Your task to perform on an android device: I should aim to complete the learning within a month.
Image 0: 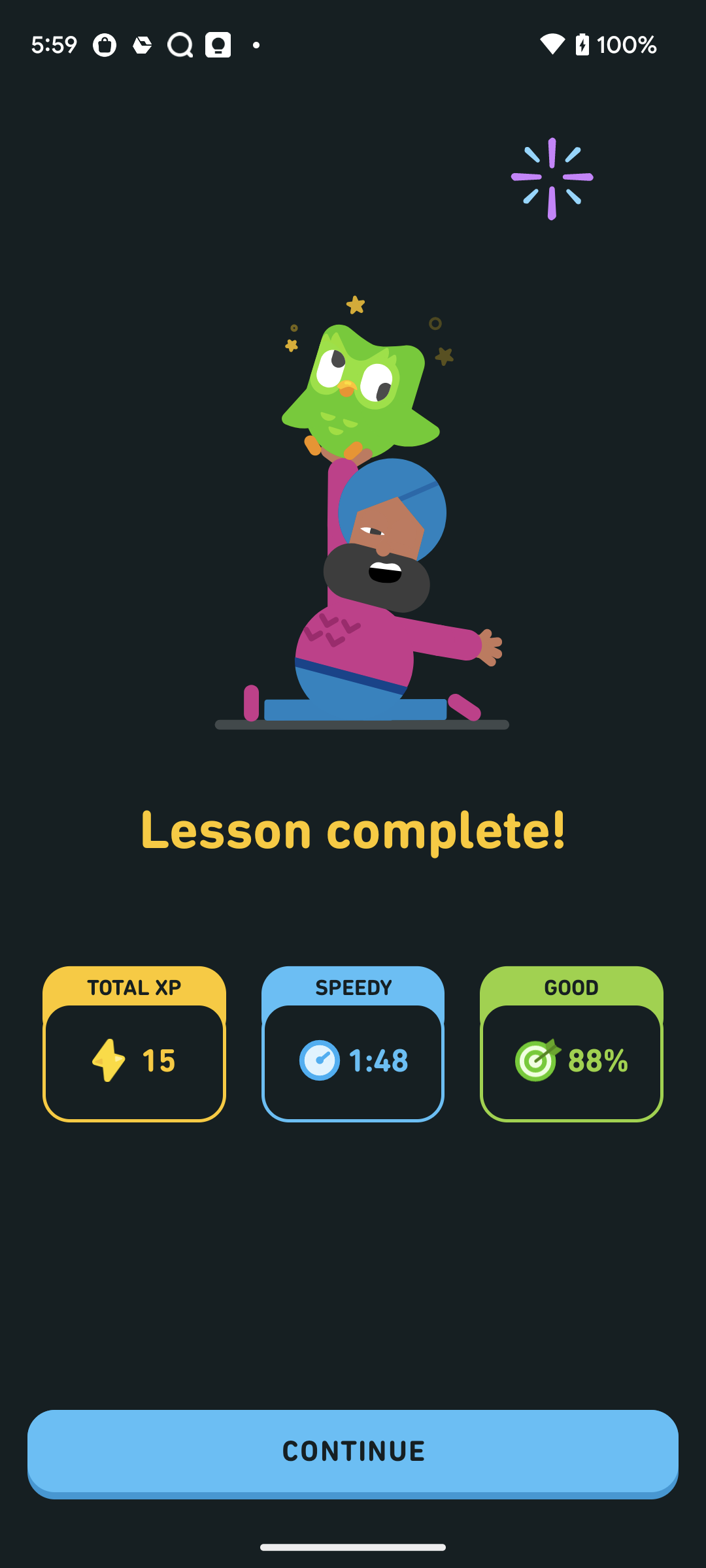
Click on the CONTINUE at the bottom of the screen
Step 0: click (353, 1454)
Image 1: 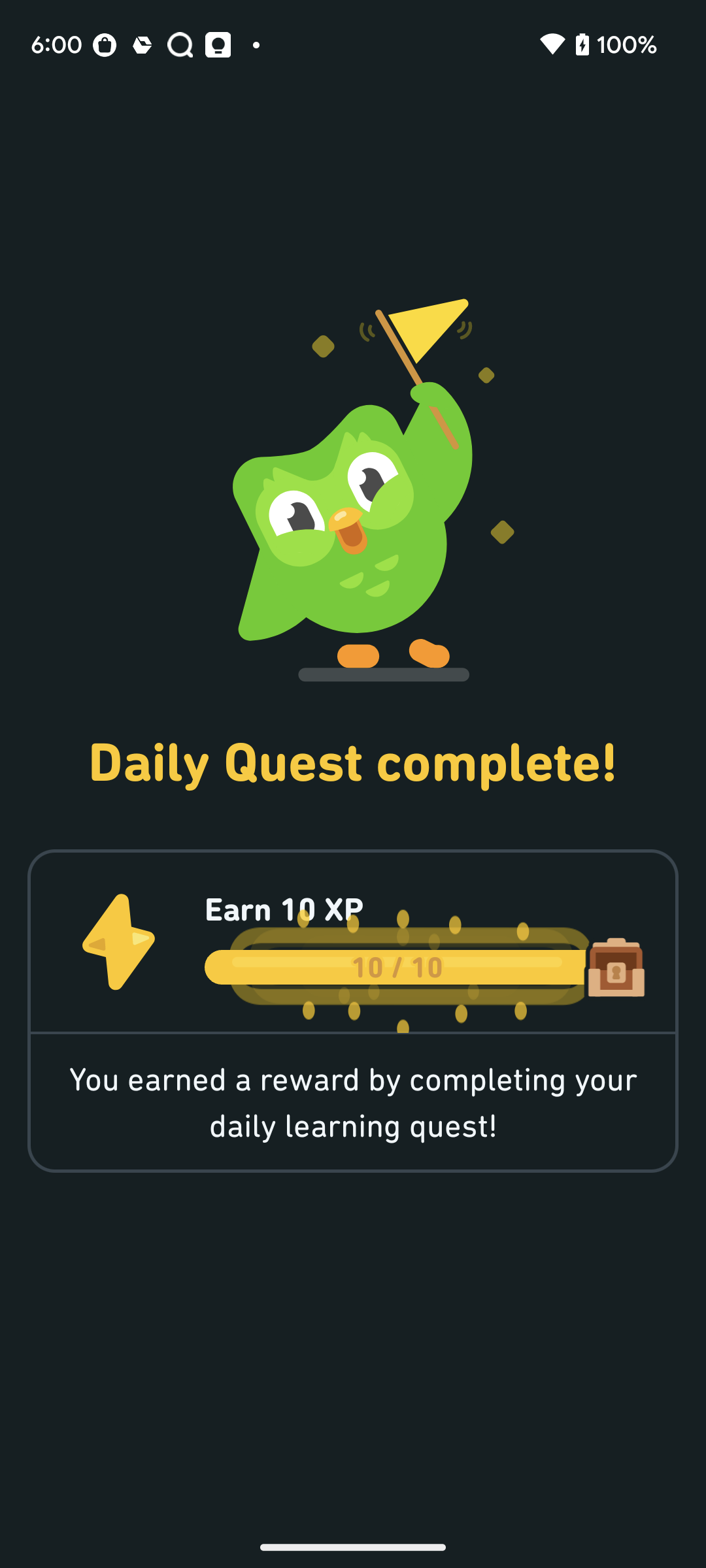
Click on the CONTINUE at the bottom of the screen
Step 1: wait
Image 2: 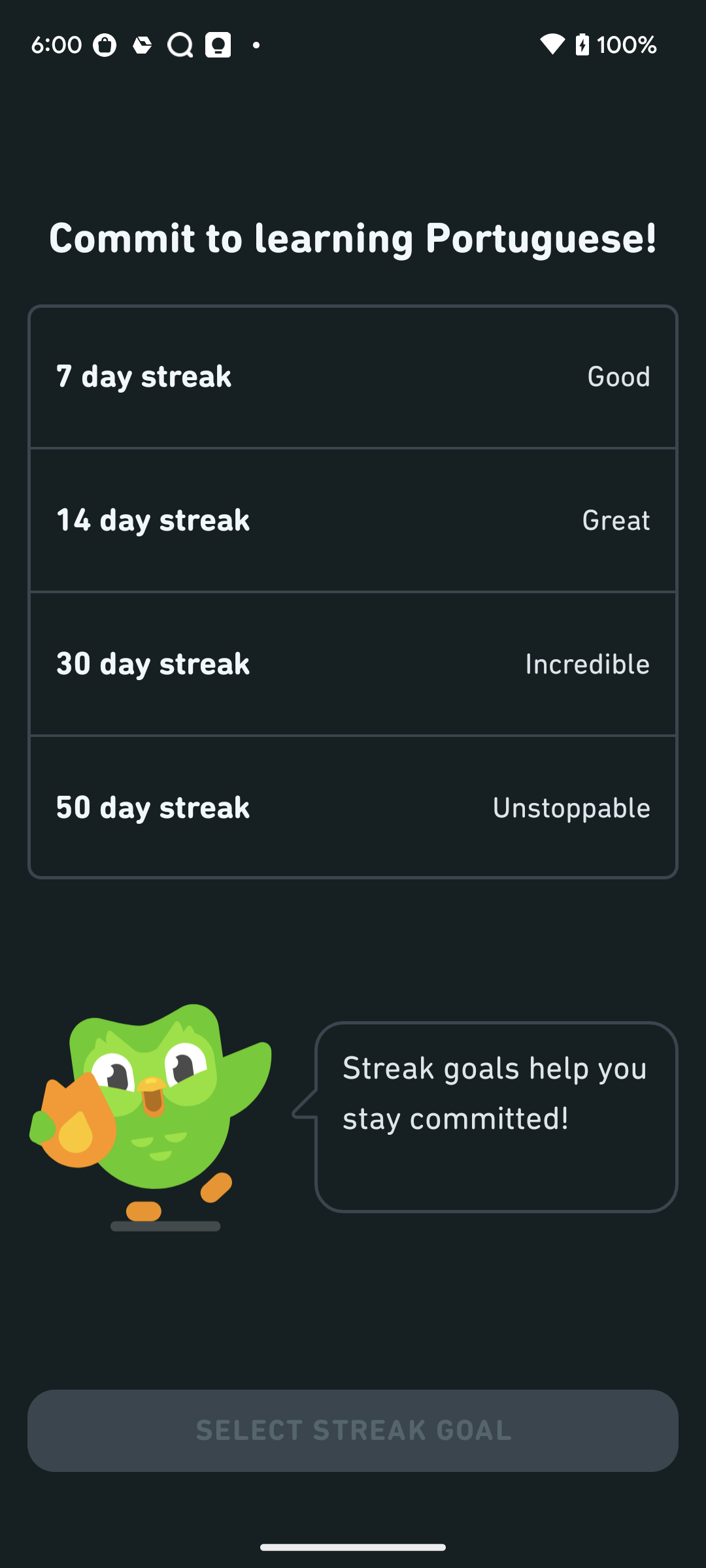
Click on the 30 day streek
Step 2: click (153, 663)
Image 3: 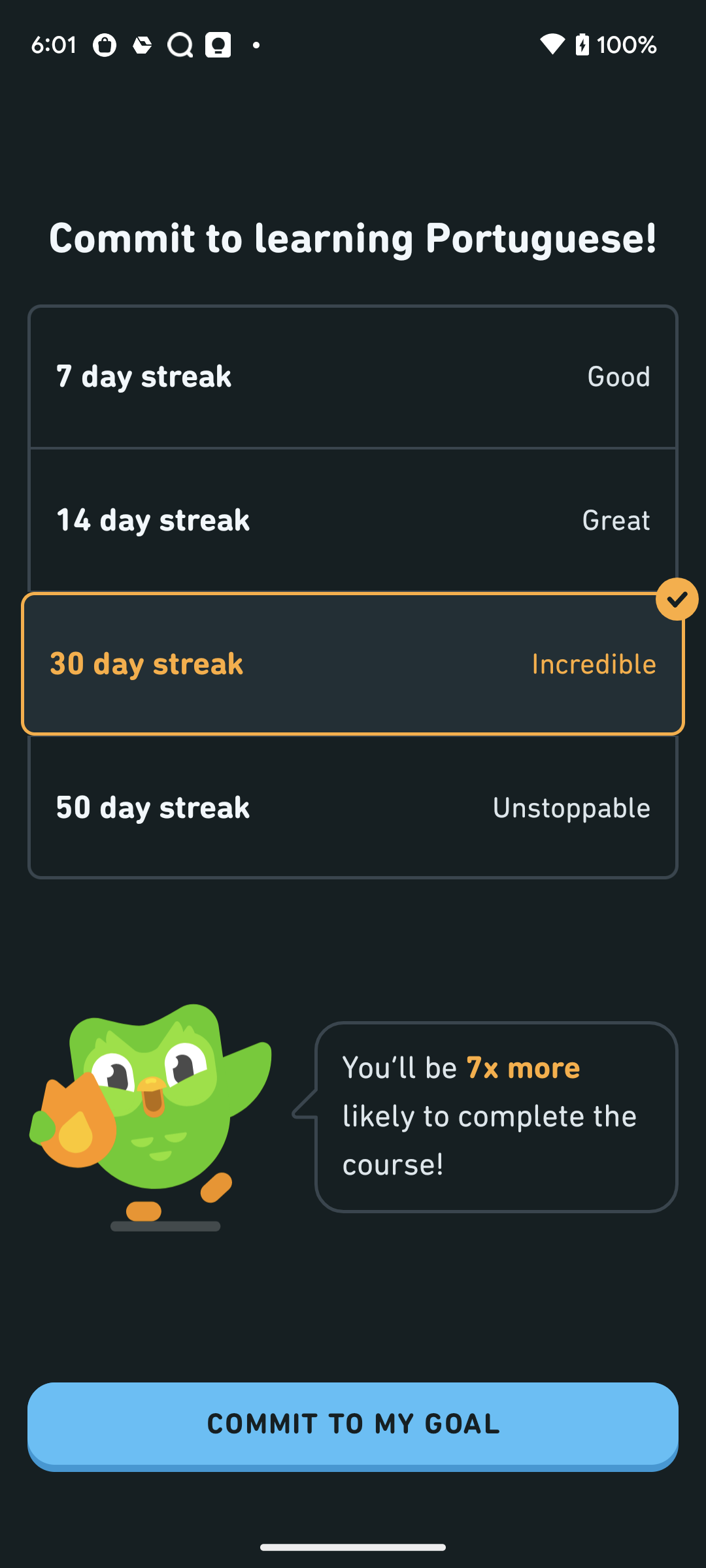
Click on COMMIT TO MY GOAL
Step 3: click (353, 1427)